Your task to perform on an android device: I've started running and would like to start the stopwatch to track my exercise time. 
Image 0: 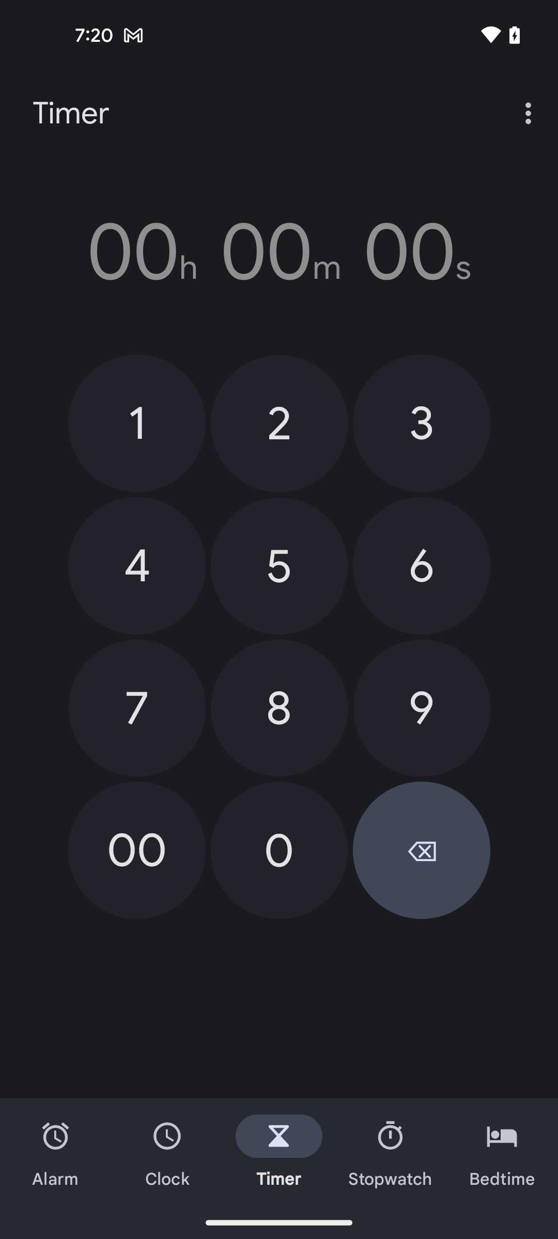
click on the Stopwatch tab at the bottom of the screen
Step 0: click (391, 1152)